Your task to perform on an android device: Make a video call to Natalie Larson on the Messenger app.
Image 0: 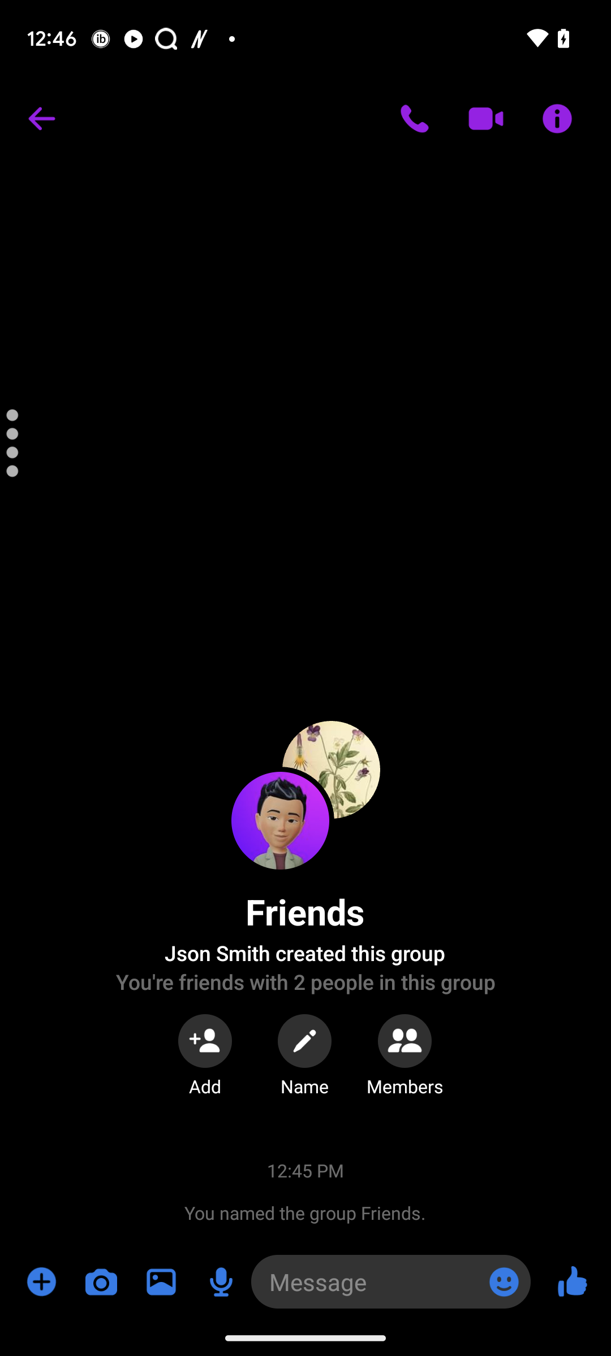
Go back to the previous page.
Step 0: press back button
Image 1: 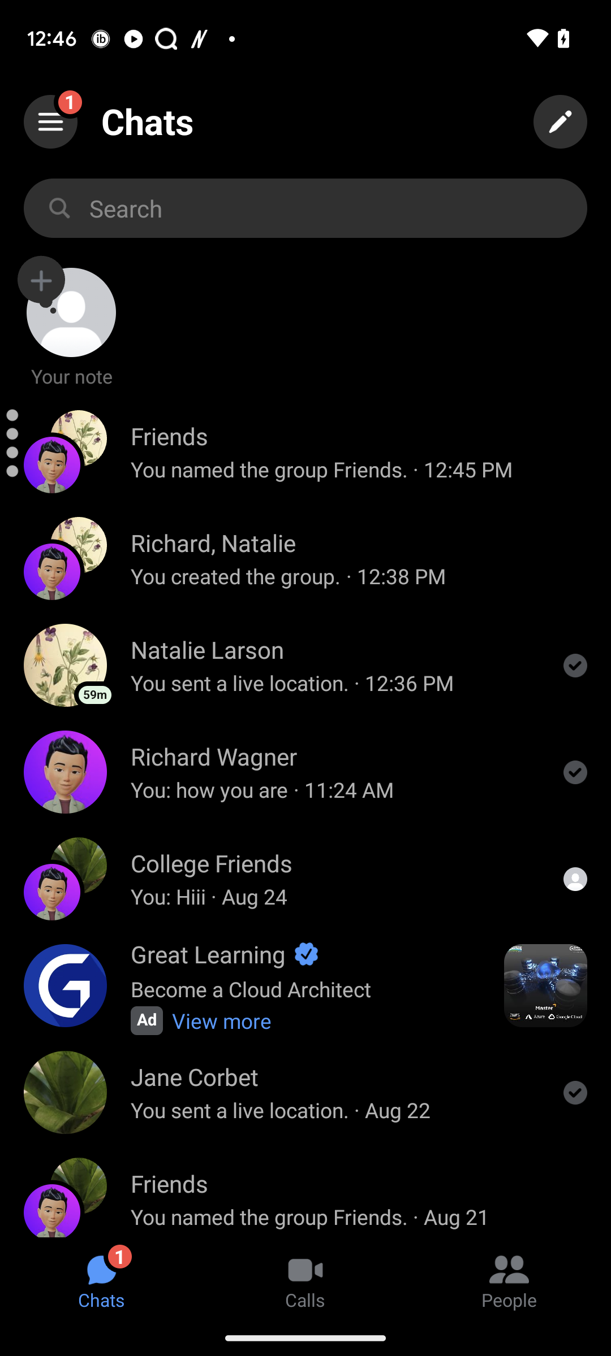
Open the Natalie Larson chat.
Step 1: click (372, 666)
Image 2: 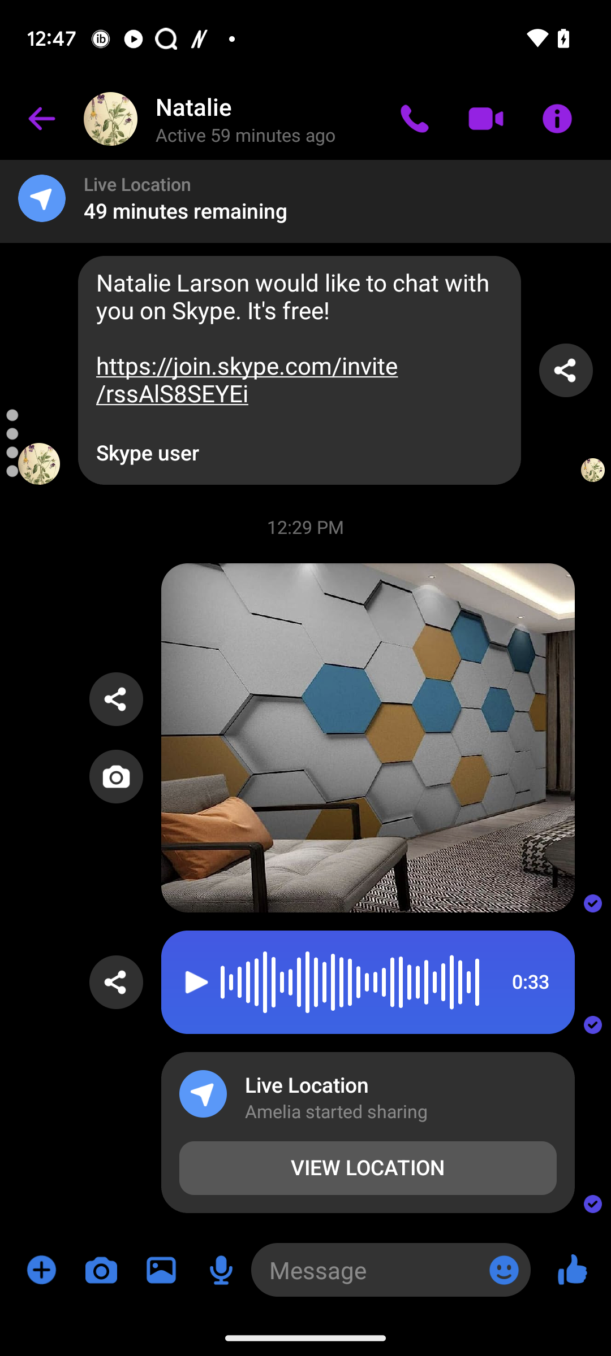
Click on the Video call icon.
Step 2: click (485, 119)
Image 3: 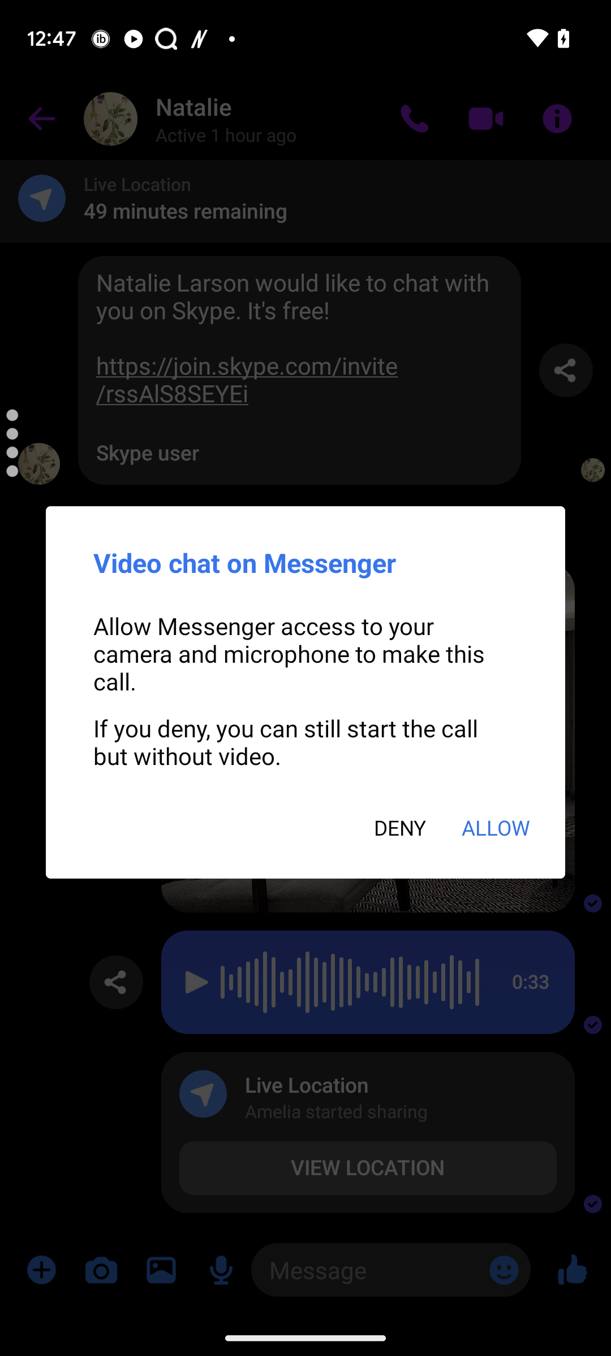
Click on the Allow button.
Step 3: click (495, 831)
Image 4: 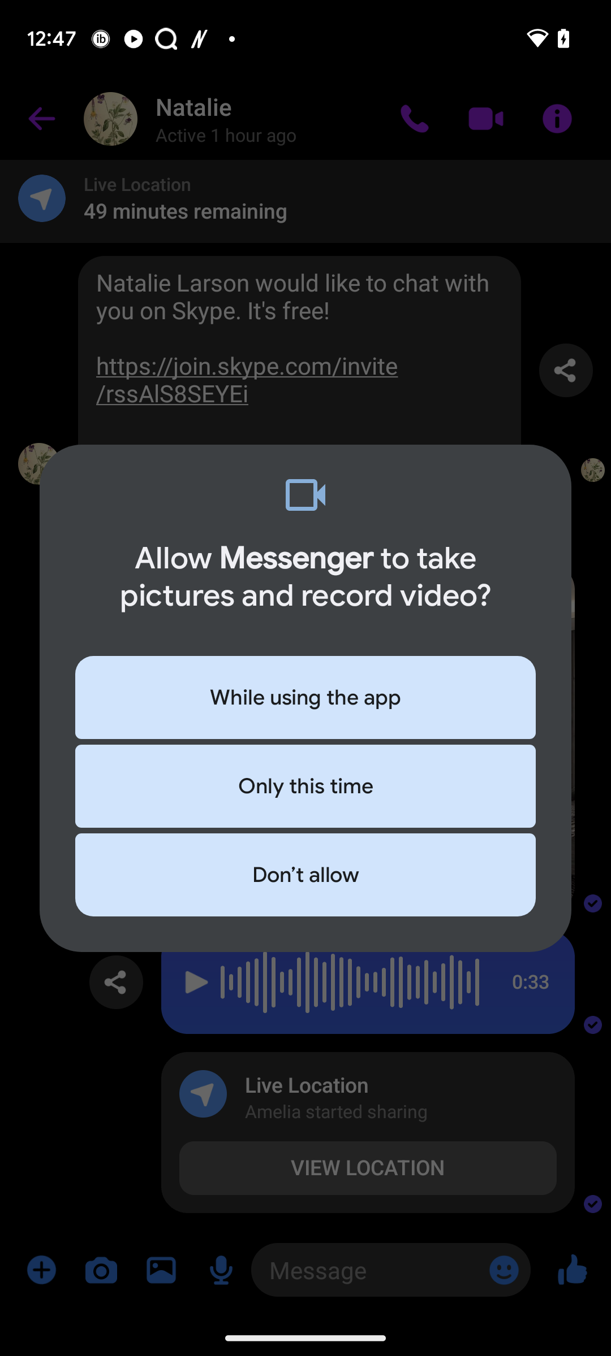
Click on the Allow button.
Step 4: wait